Your task to perform on an android device: Add this item to the cart.
Image 0: 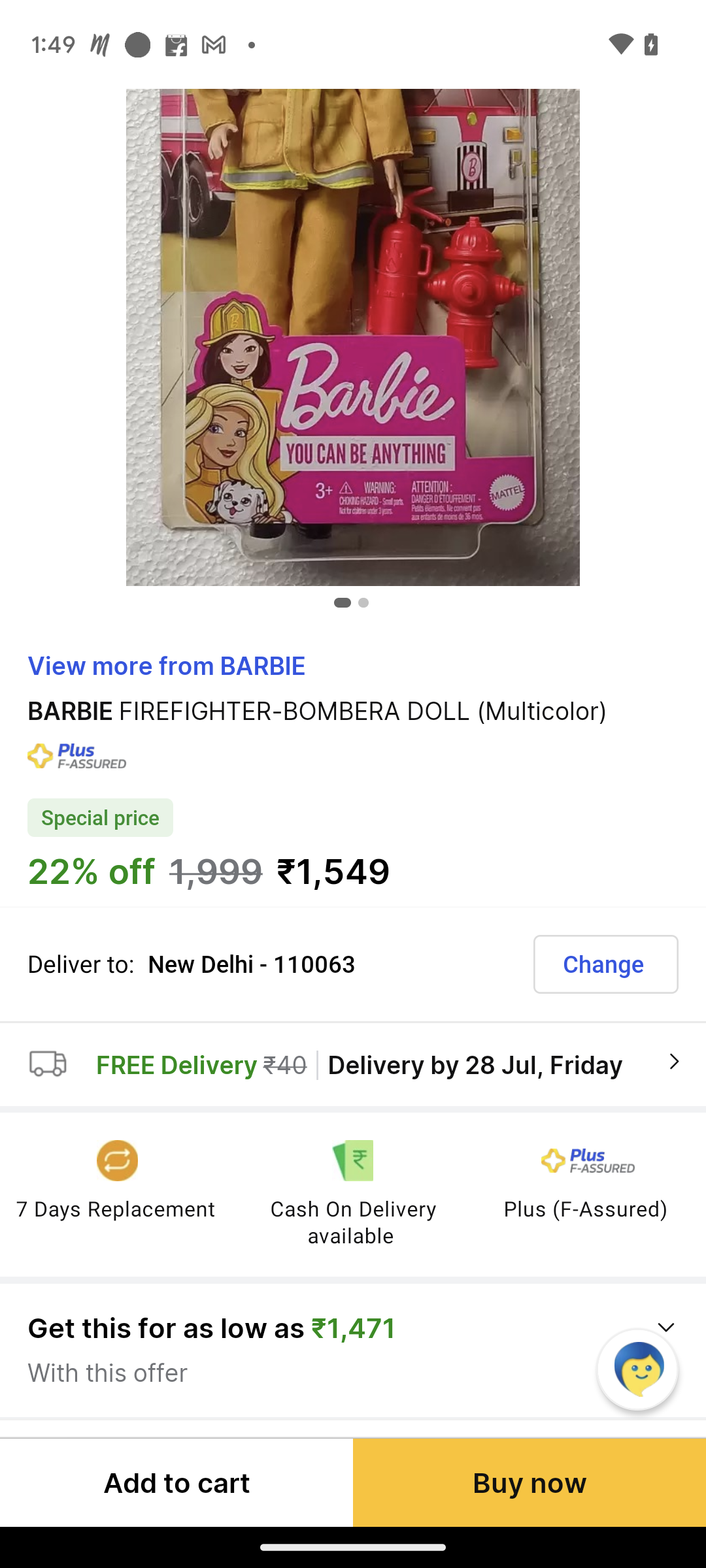
Click on the Add to Cart option presented on the left side of the bottom.
Step 0: click (176, 1482)